Your task to perform on an android device: I need to fix my window hinges, therefore I want to look at the details of the DKIDZ Electric Hammer Drill Machine on the DHgate app.
Image 0: 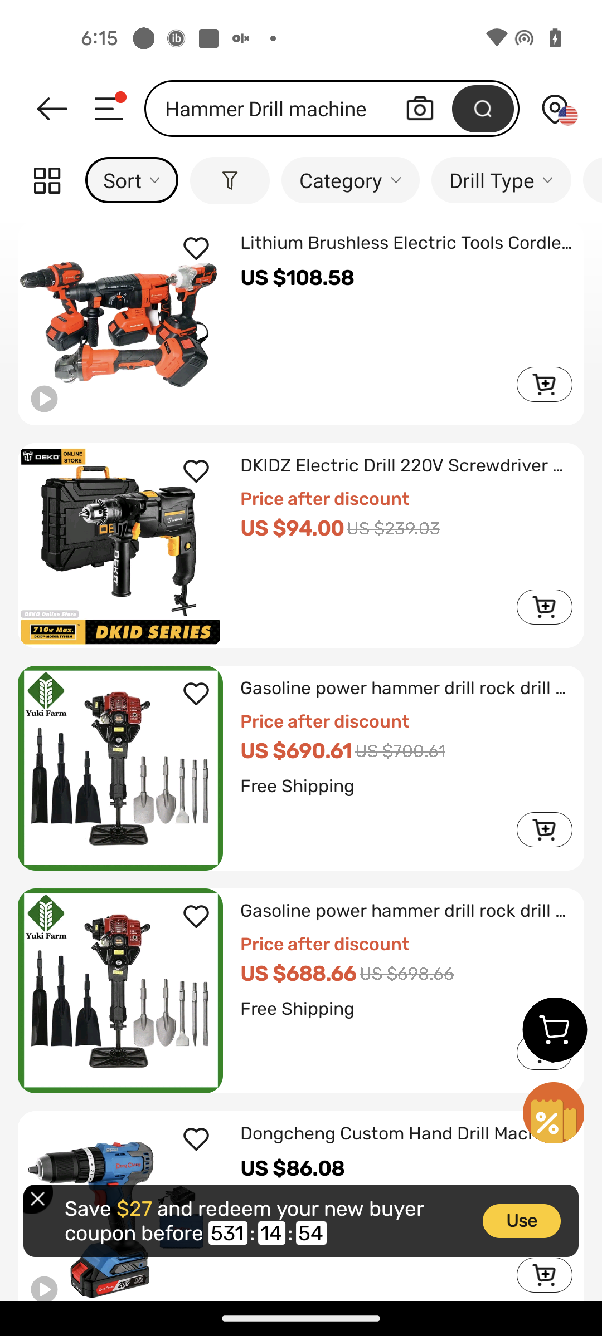
Open the DKIDZ Electric Drill machine to view more details
Step 0: click (406, 463)
Image 2: 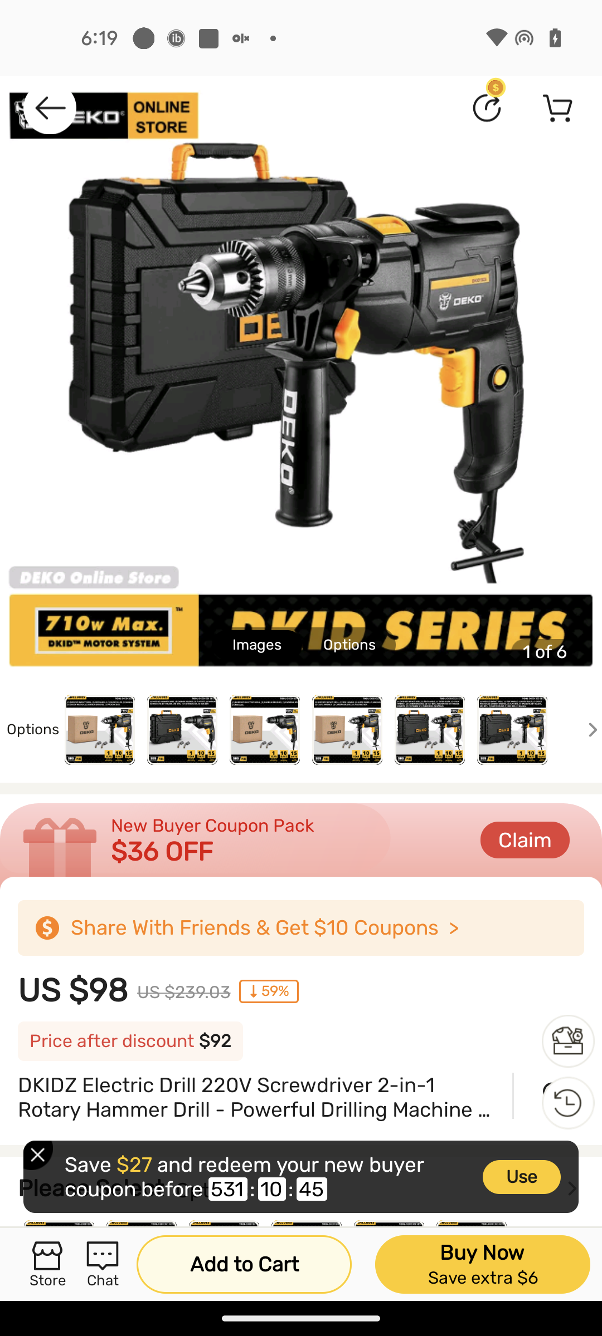
Swipe up to view more details of the product
Step 2: scroll down
Image 3: 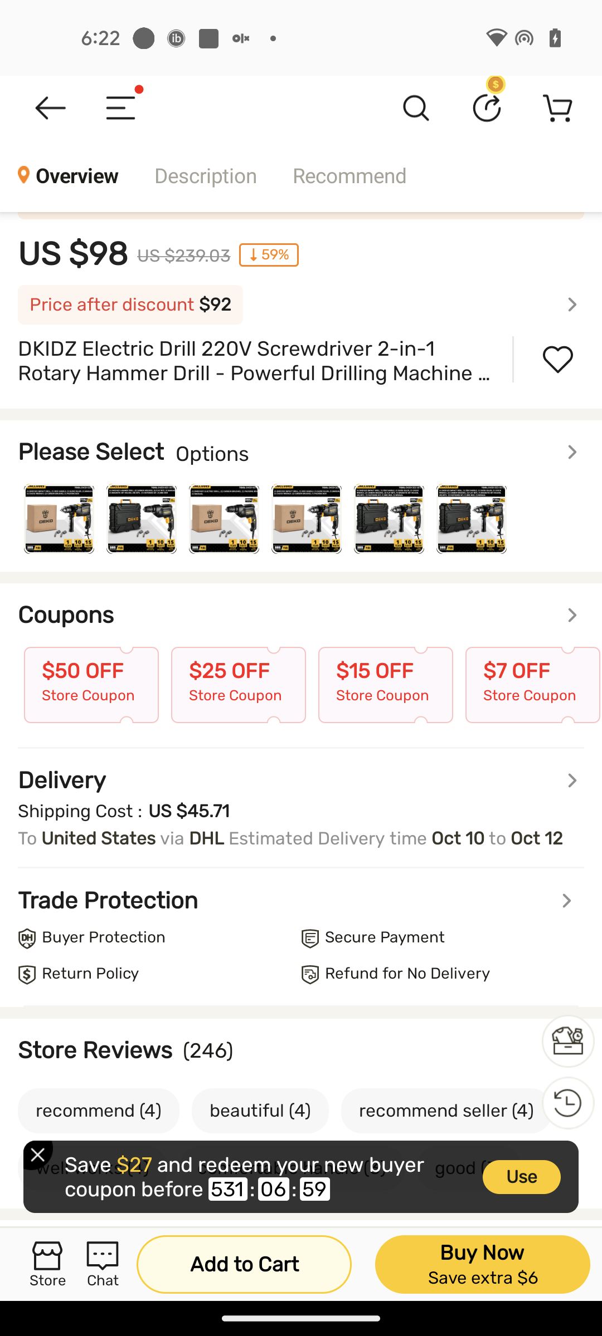
Swipe up to view more details of the product
Step 3: scroll down